Your task to perform on an android device: Add The Witcher Audiobook to the watchlist .
Image 0: 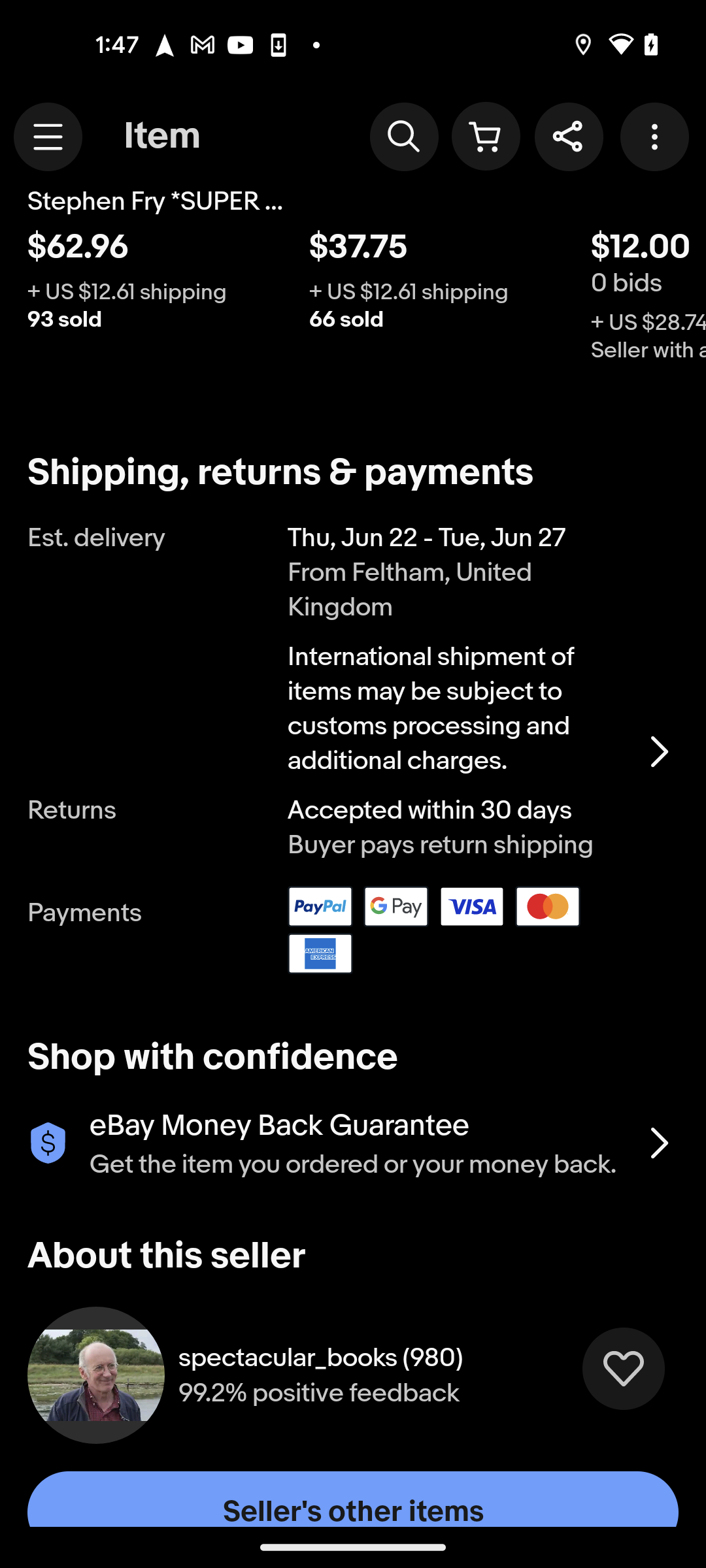
Swipe down to the top of the page
Step 0: scroll up
Image 2: 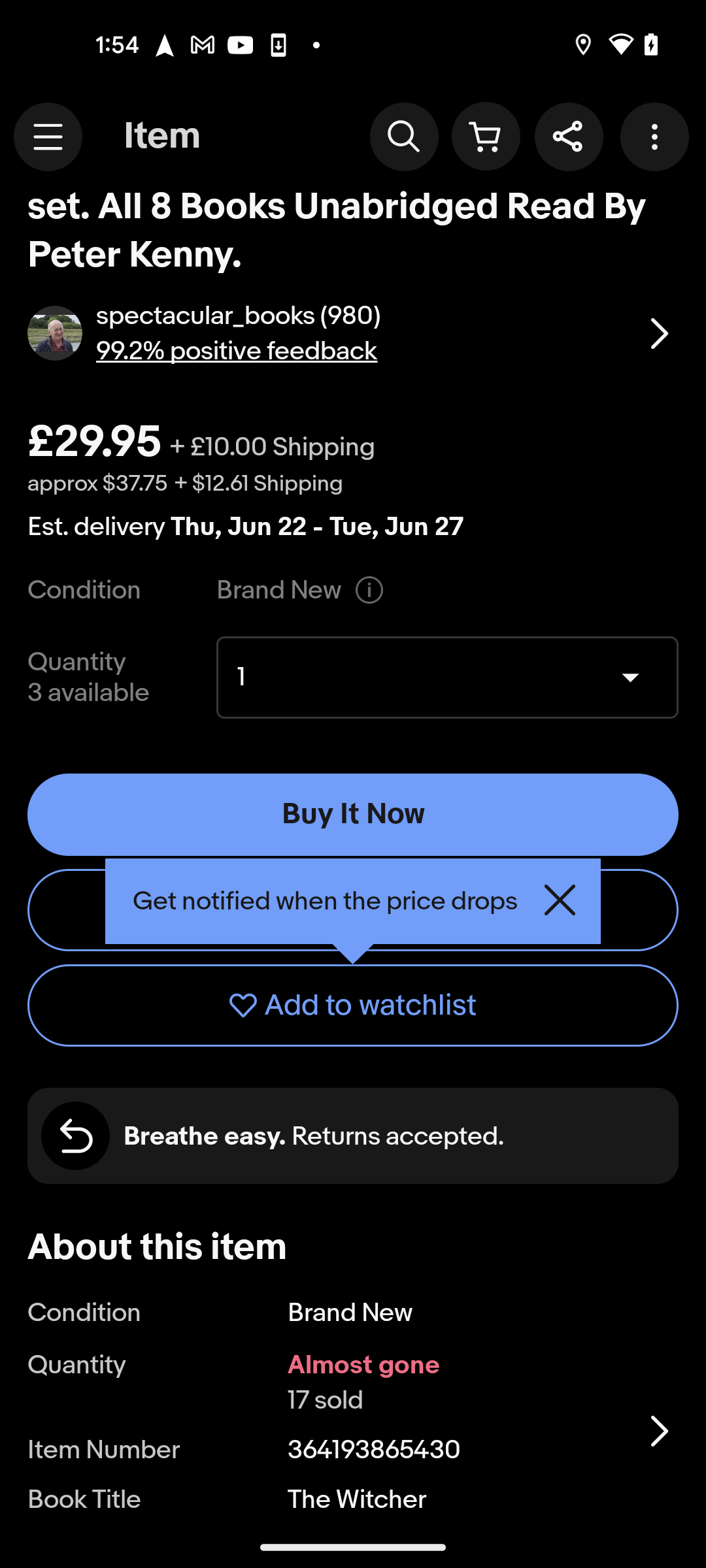
Swipe down to the top of the page
Step 2: scroll up